Your task to perform on an android device: Tomorrow, my family and I are going to Brussels. Please check the weather forecast for me via the Weather Channel app.
Image 0: 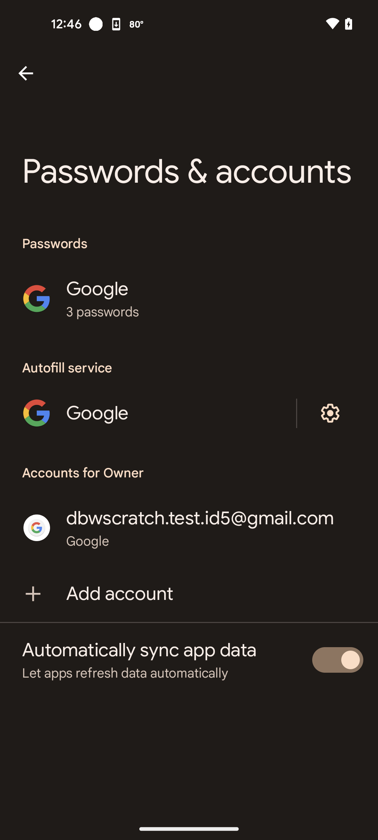
Open the Weather Channel app
Step 0: open app "The Weather Channel"
Image 2: 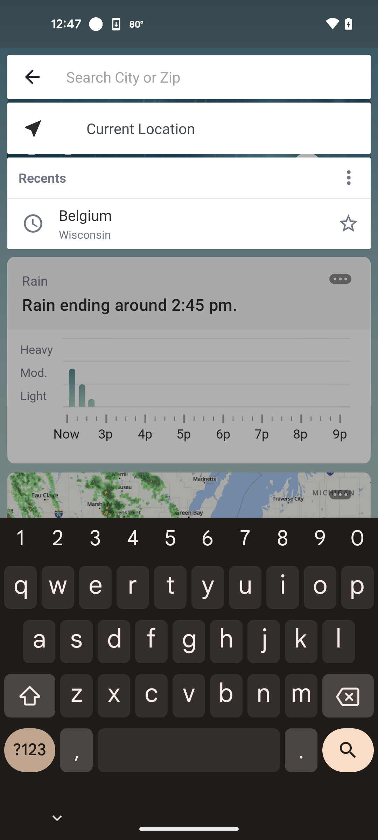
Search for Brussels
Step 2: type "Brussels"
Image 3: 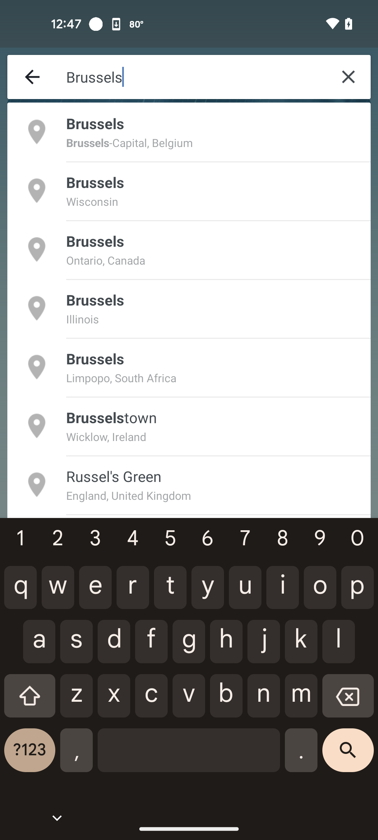
Select the first search option
Step 3: click (215, 123)
Image 4: 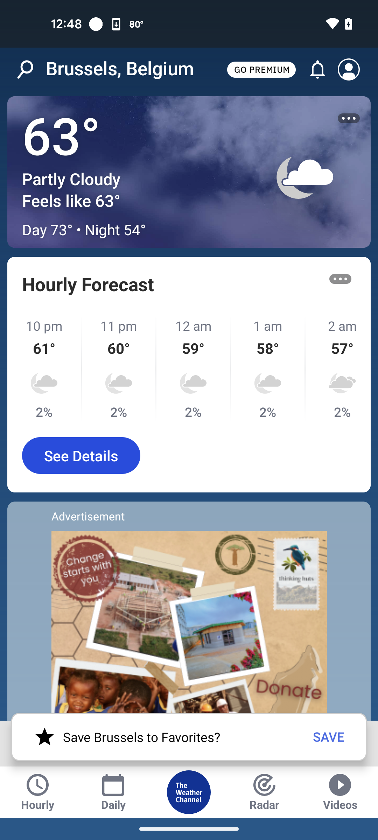
Tap on the daily option at the bottom of the screen
Step 4: click (113, 792)